Your task to perform on an android device: I want to read the reviews of Puma brand sports shoes and what other customers say about the Shoe
Image 0: 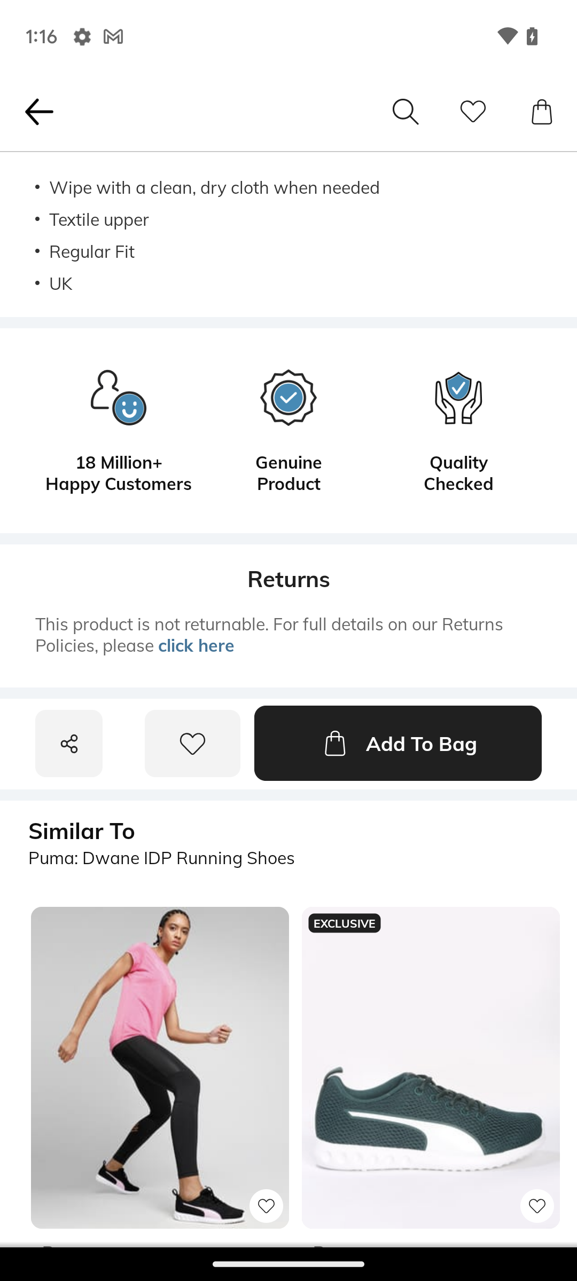
Scroll down to view the ratings option 
Step 0: scroll up